Your task to perform on an android device: I want to make sure I don't forget anything, so add a checkbox to the grocery list items in the Keep Notes app.
Image 0: 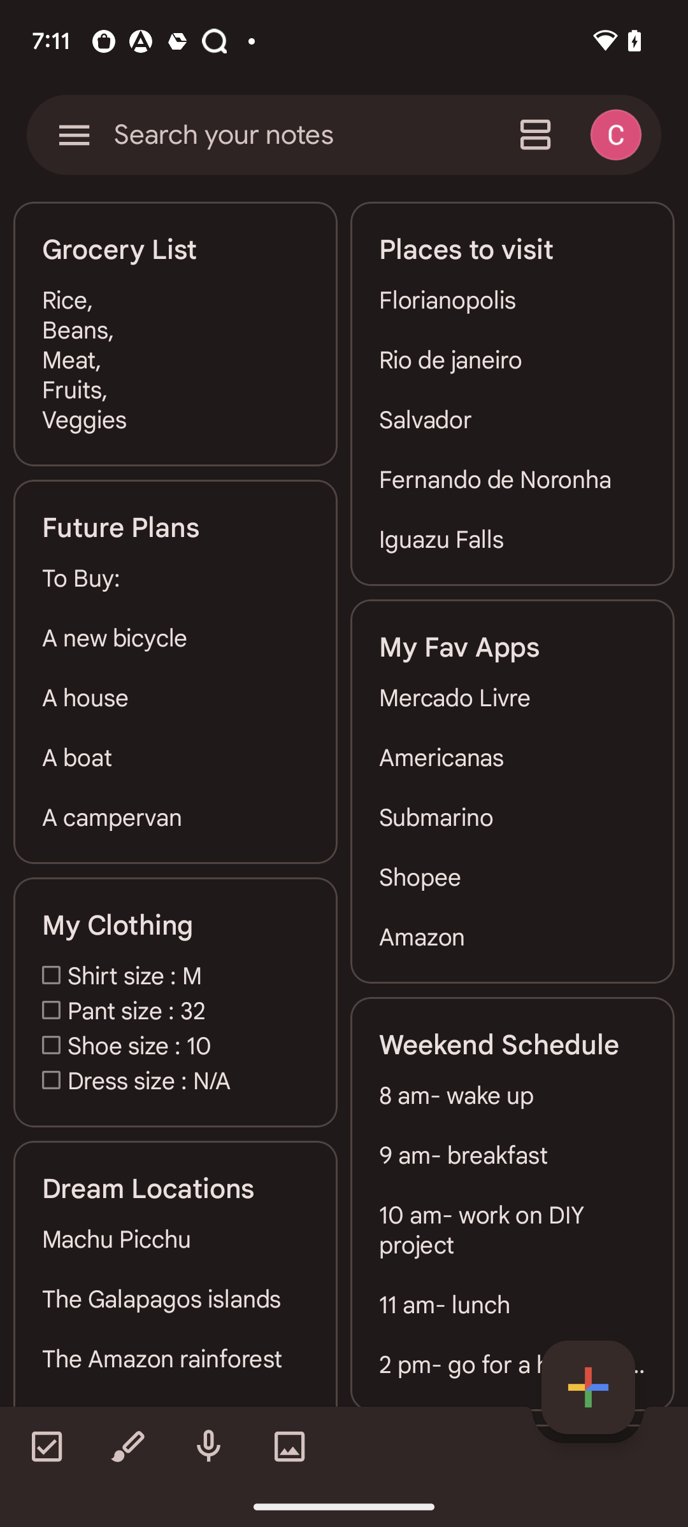
Click on the Grocery List Notes
Step 0: click (175, 360)
Image 2: 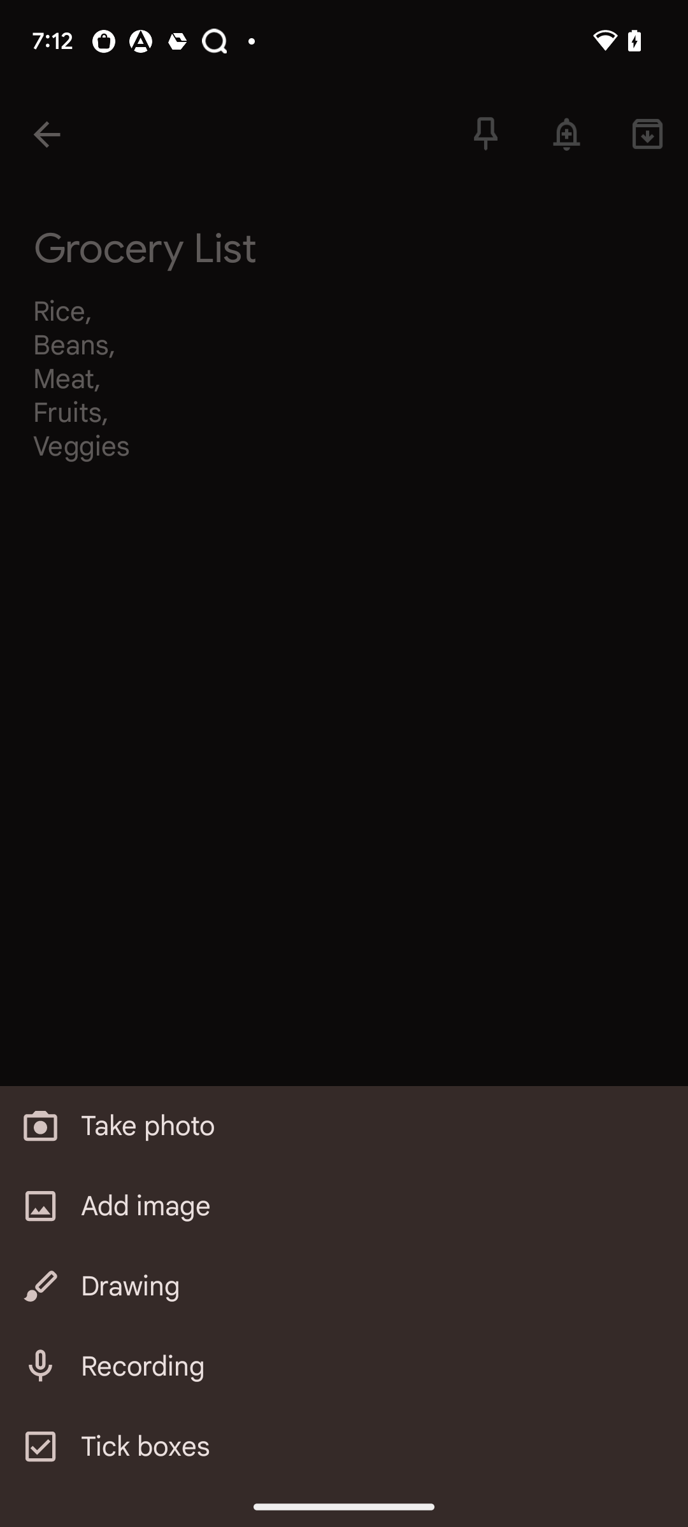
Click on the Tick boxes
Step 2: click (145, 1446)
Image 3: 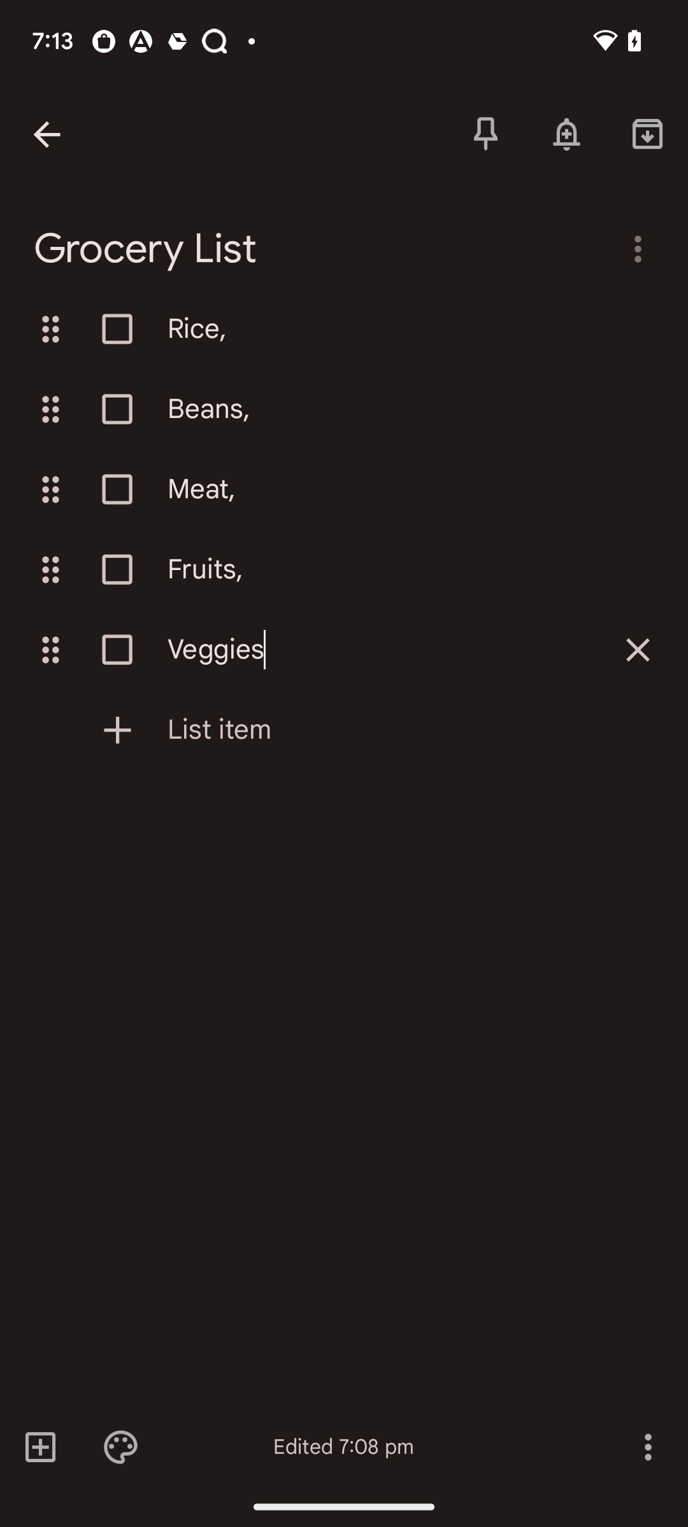
go back to the previous page
Step 3: press back button